Your task to perform on an android device: Save this property in my wish list 
Image 0: 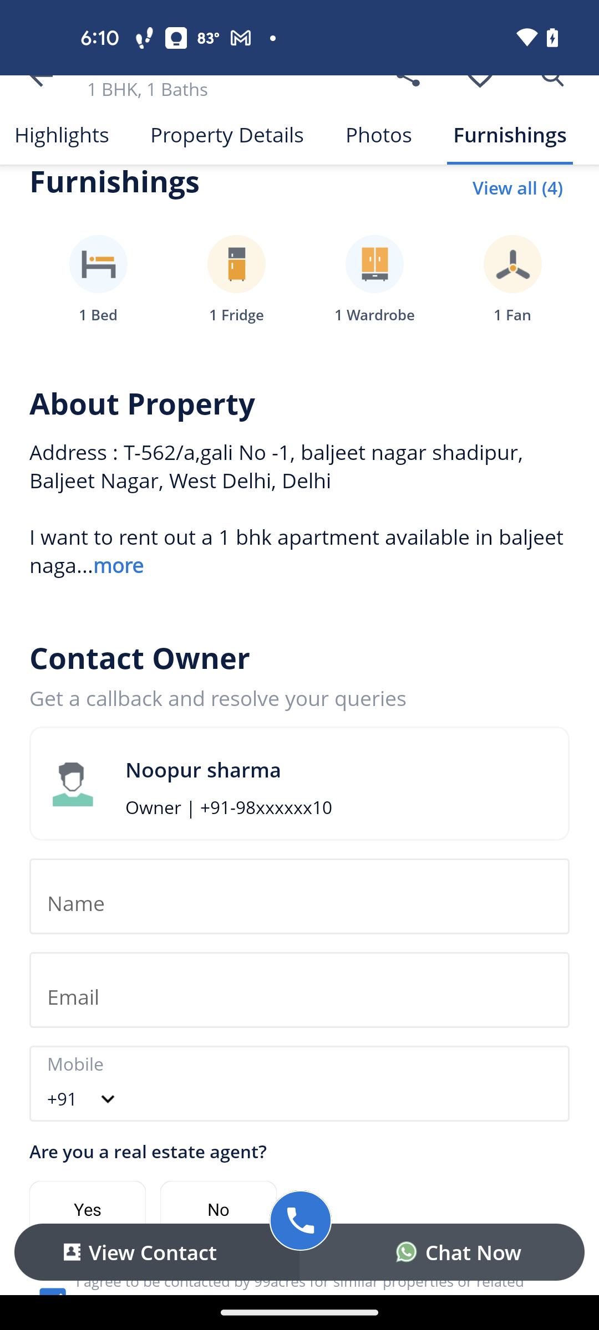
Scroll up to find the save option
Step 0: scroll up
Image 1: 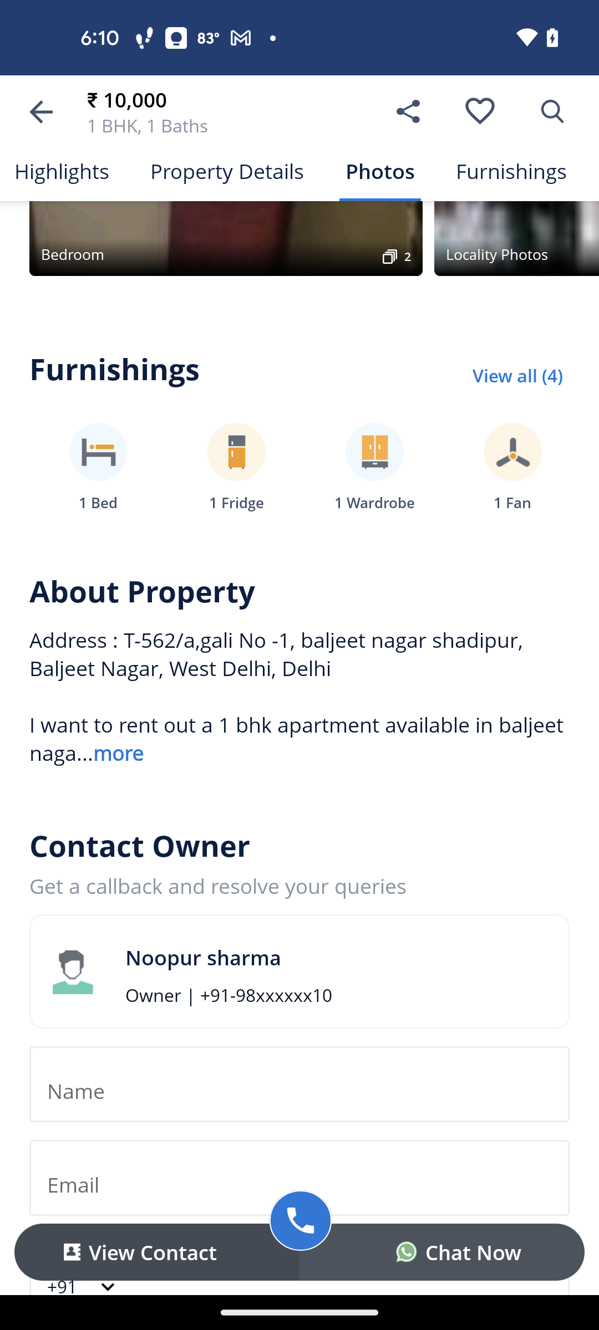
Click on the Heart icon at the top right of the screen
Step 1: click (480, 111)